Your task to perform on an android device: Open settings in Weather Live & Forecast app and enable the weather alert notification for London.
Image 0: 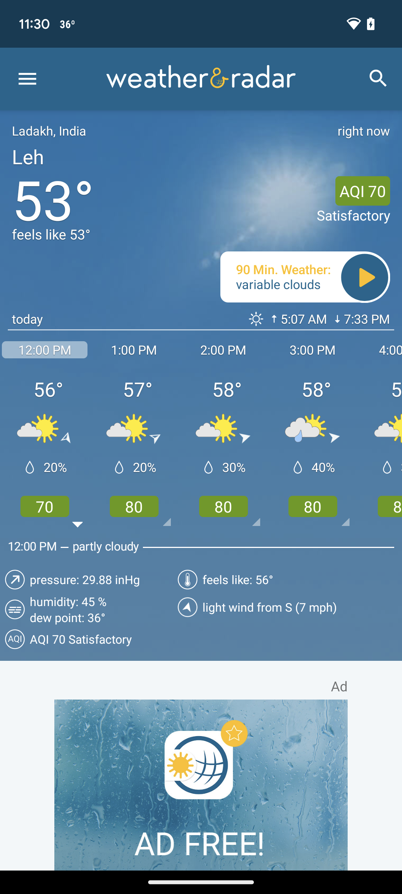
Open Weather Live & Forecast app 
Step 0: open app "Weather"
Image 1: 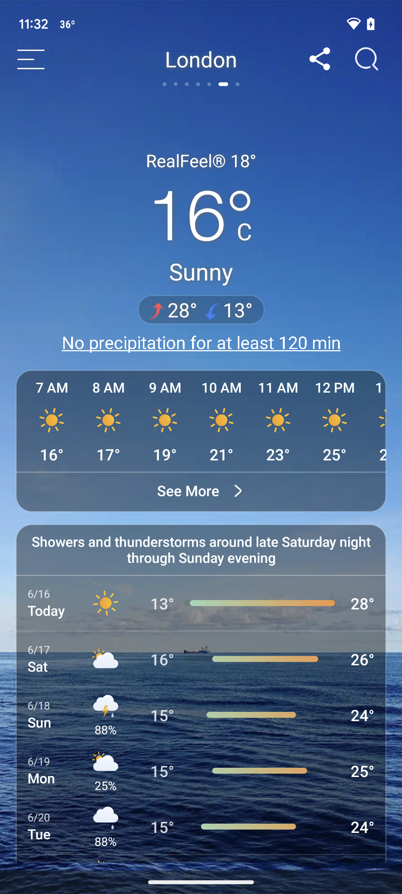
Click on the three vertical lines at the top left corner of the screen
Step 1: click (31, 58)
Image 2: 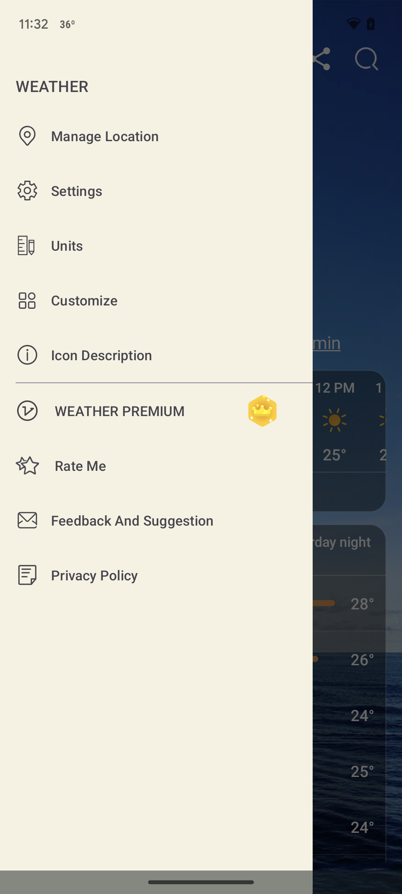
Click on the settings option in the drawer
Step 2: click (168, 190)
Image 3: 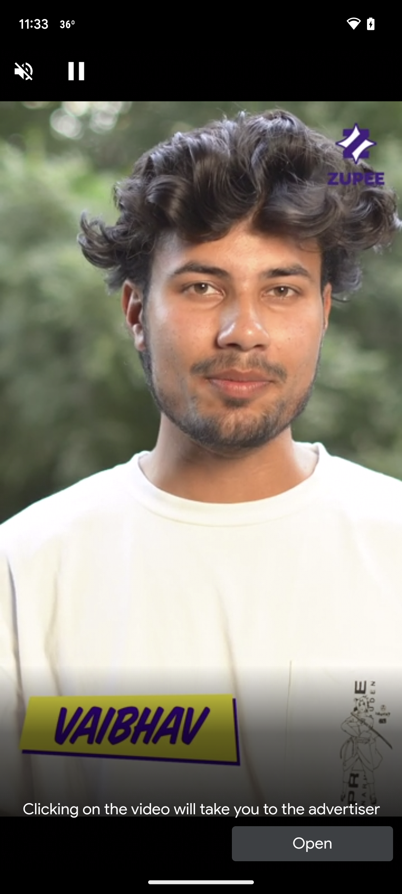
Click on the settings option in the drawer
Step 3: wait
Image 4: 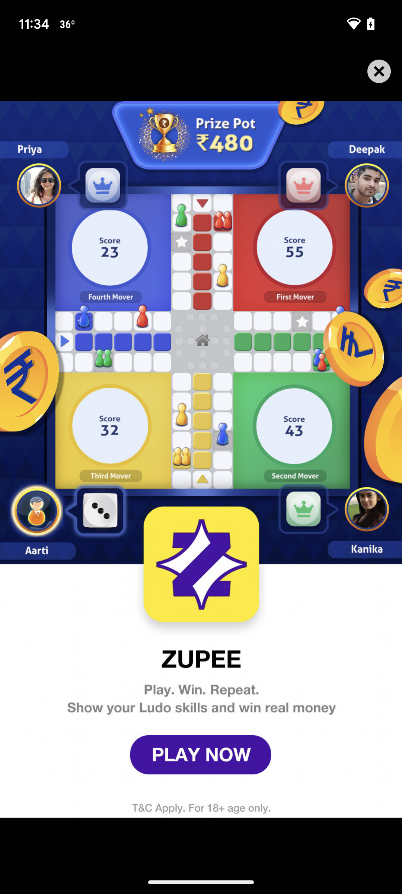
Click on the cross icon at the top right corner of the screen
Step 4: click (379, 70)
Image 5: 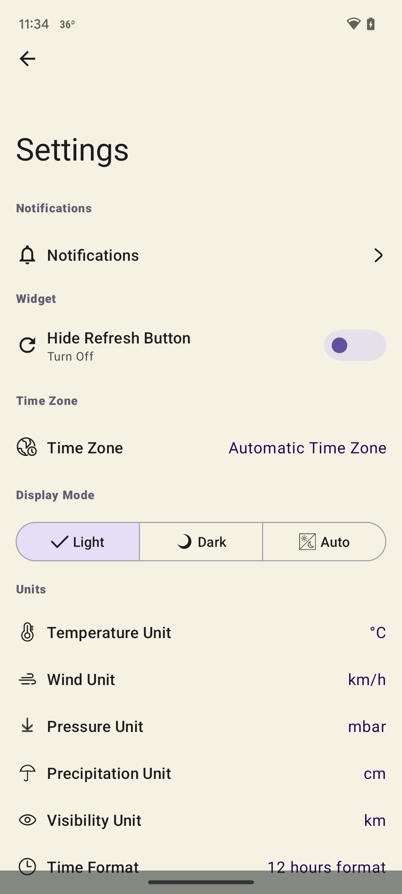
Click on the Notification option
Step 5: click (208, 254)
Image 6: 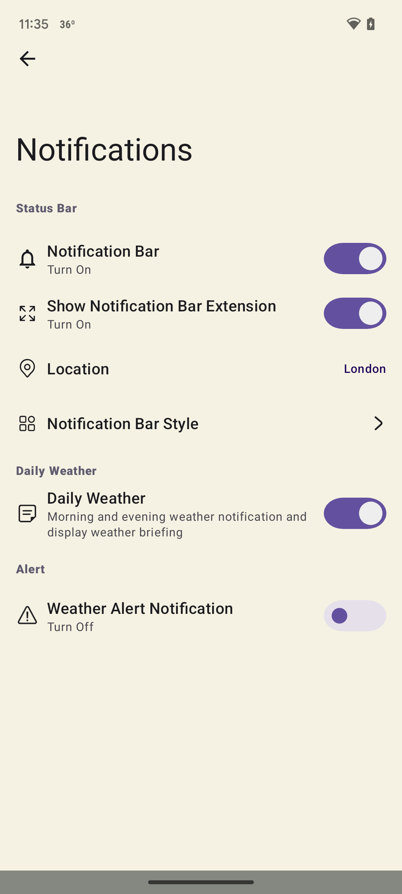
Enable the weather alert notification
Step 6: click (355, 615)